Your task to perform on an android device: Open Pro 7-Zip app, Go to the Archiver and Open the File named Download.zip Then Decompress the file in the Decompress folder within the EasyUnRAR folder
Image 0: 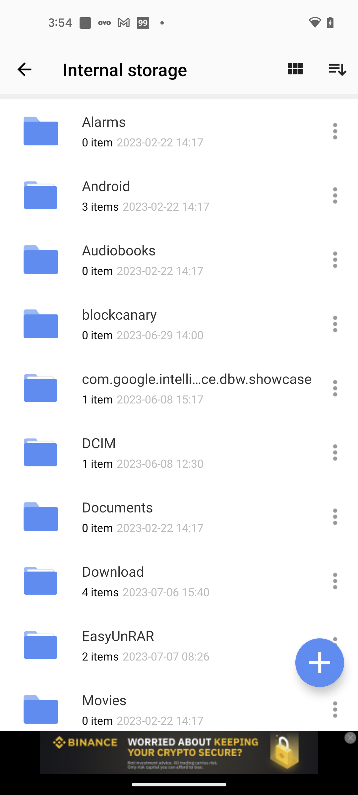
Open Pro 7-Zip app
Step 0: open app "Pro 7-Zip"
Image 1: 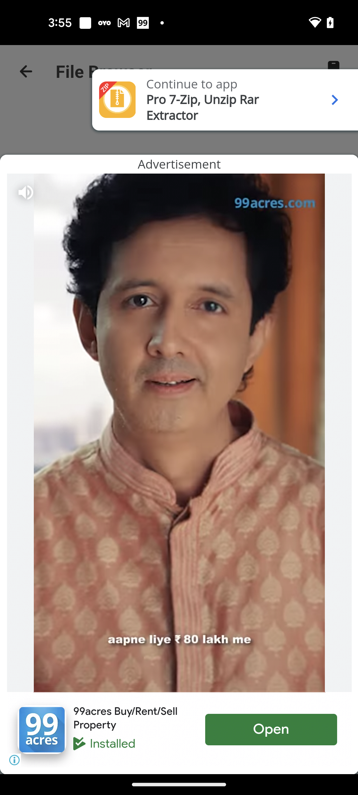
Click on the Continue to app option
Step 1: click (192, 84)
Image 2: 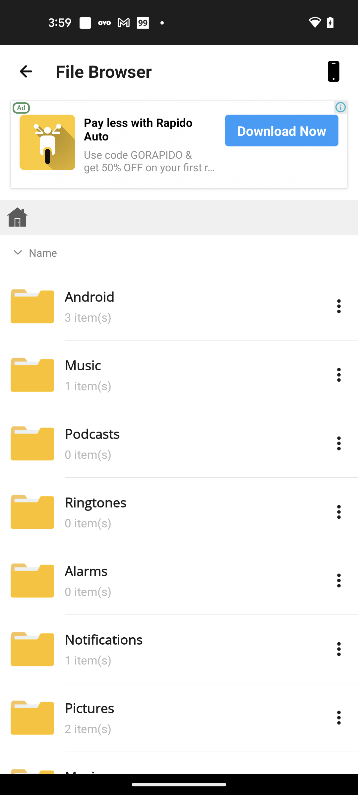
Go back to the previous page
Step 2: press back button
Image 3: 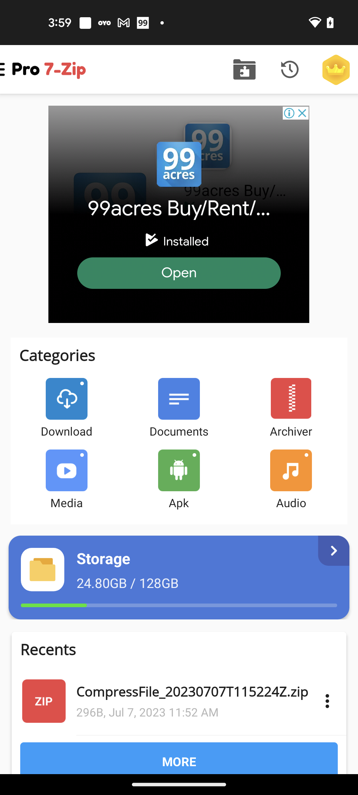
Go to the Archiver
Step 3: click (279, 398)
Image 5: 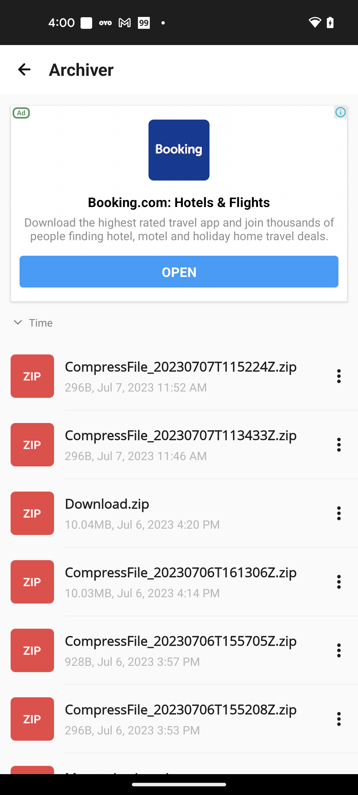
Open the Download.zip
Step 5: click (192, 503)
Image 6: 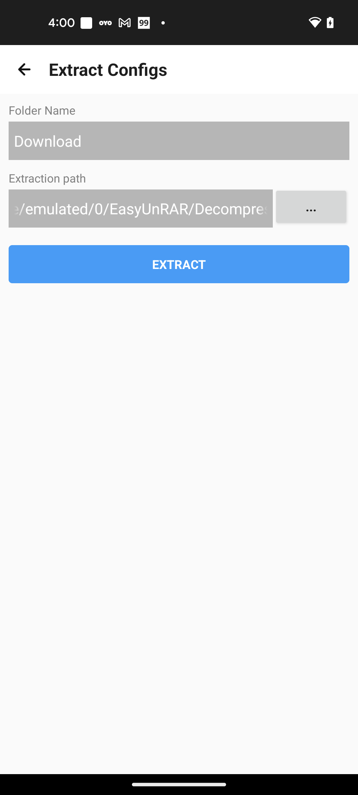
Click on the Three dots icon under Extraction Path
Step 6: click (311, 206)
Image 7: 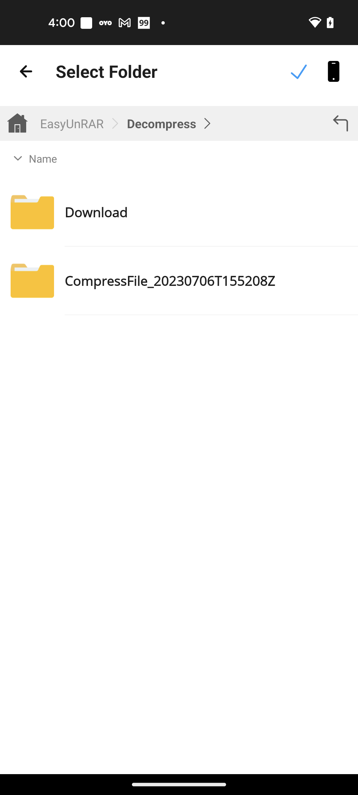
Click on the Tick icon at the top right corner of the screen
Step 7: click (299, 76)
Image 8: 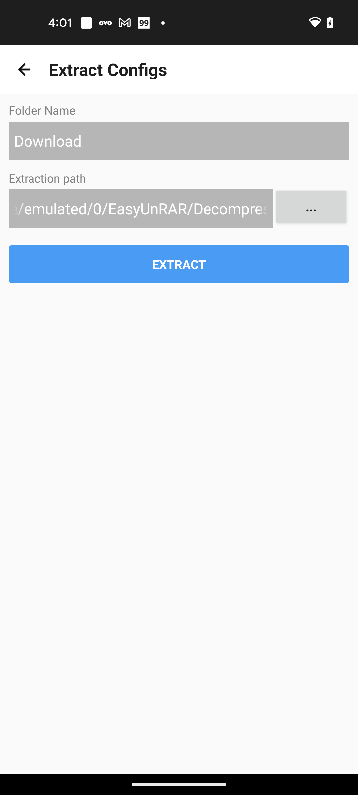
Click on the Extract button
Step 8: click (179, 264)